Your task to perform on an android device: I sent the wrong voice note to Natalie, and I want to delete this voice note, so remove this voice note from Natalie's chats in the Skype app.
Image 0: 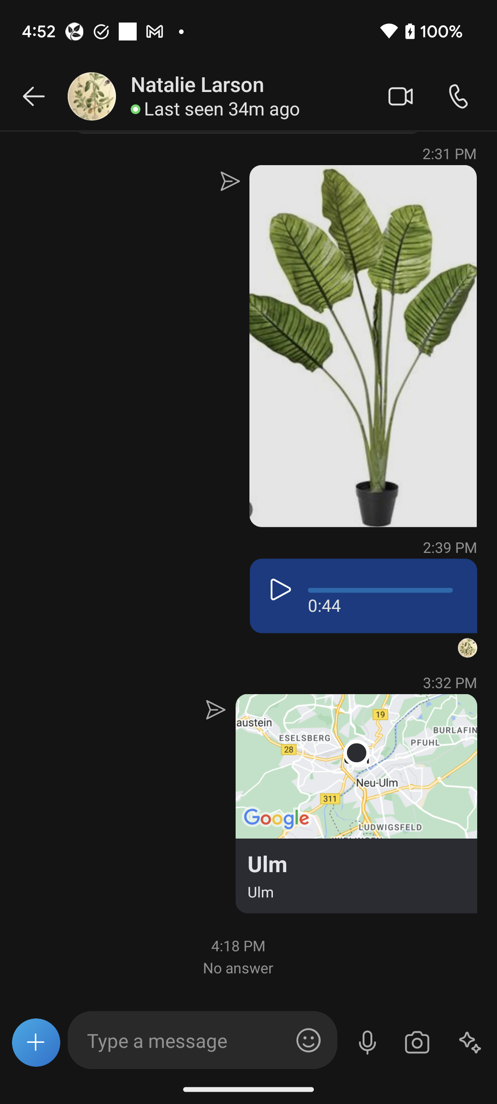
Long press on the voice message to view the remove option.
Step 0: long press (363, 586)
Image 1: 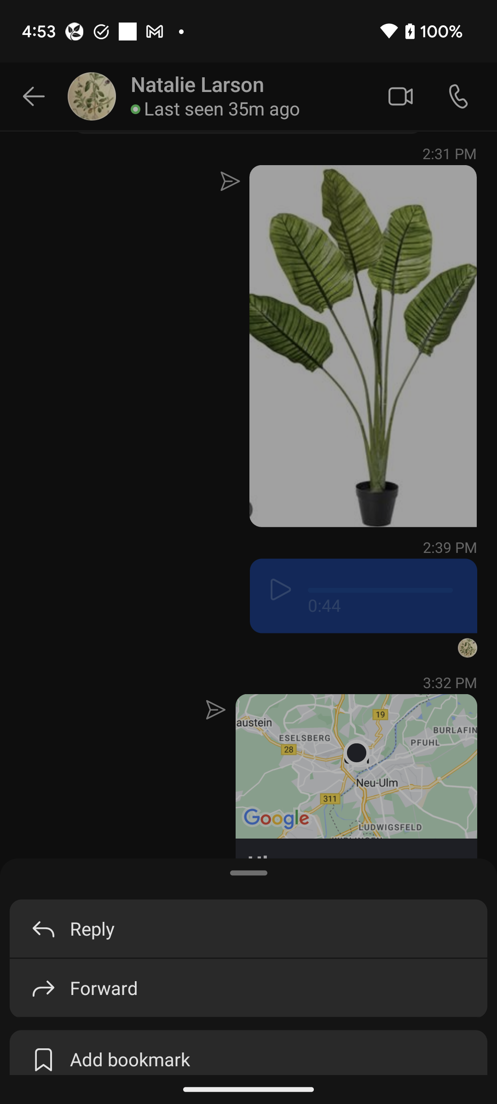
Long press on the voice message to view the remove option.
Step 1: wait
Image 2: 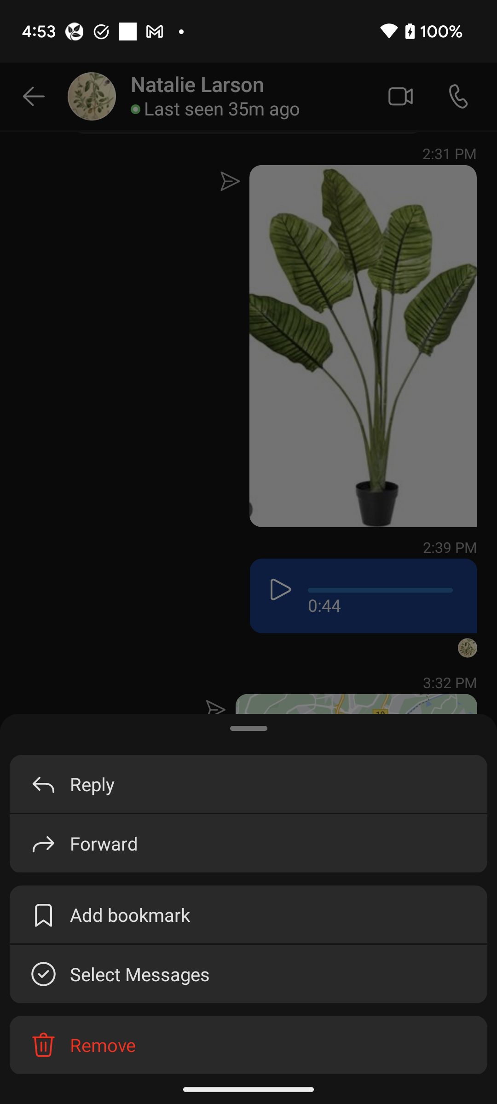
Click on the Remove option to remove this voice note.
Step 2: click (103, 1044)
Image 3: 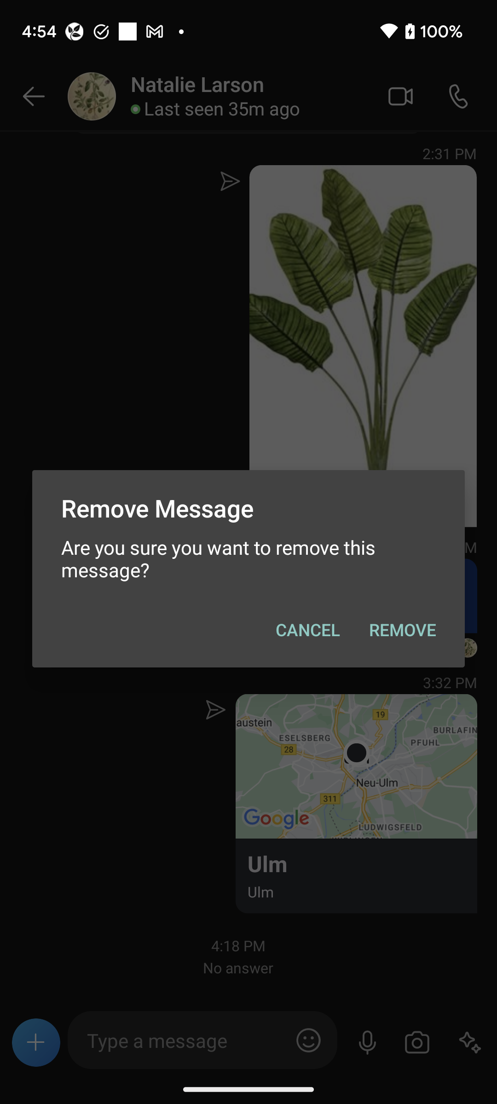
Click on the REMOVE button to remove this voice note from this chat.
Step 3: click (402, 630)